Your task to perform on an android device: On the Coolblue app, look for the Impact Driver Drills under the Drill Type category.
Image 0: 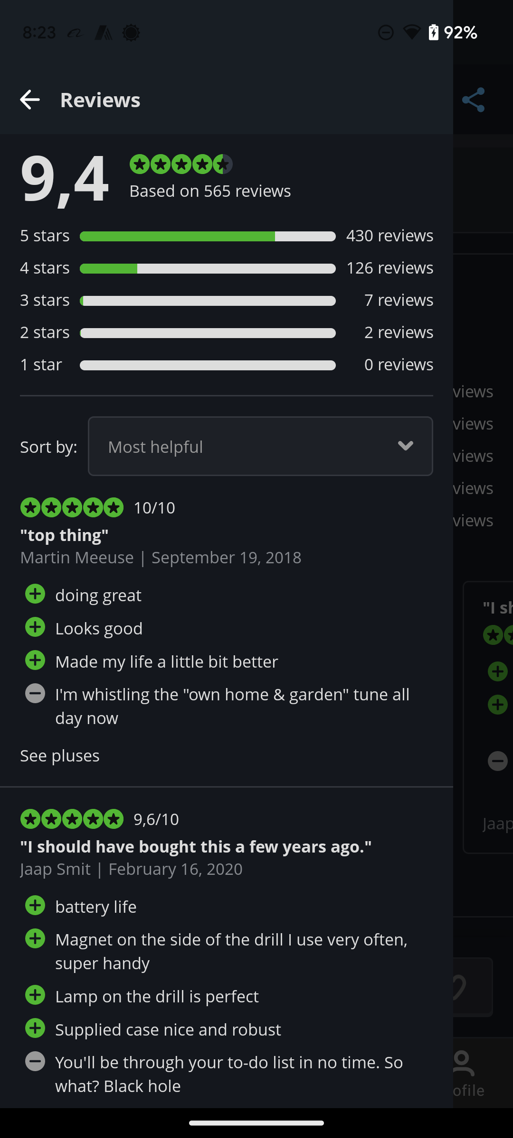
go back to the previous page
Step 0: press back button
Image 2: 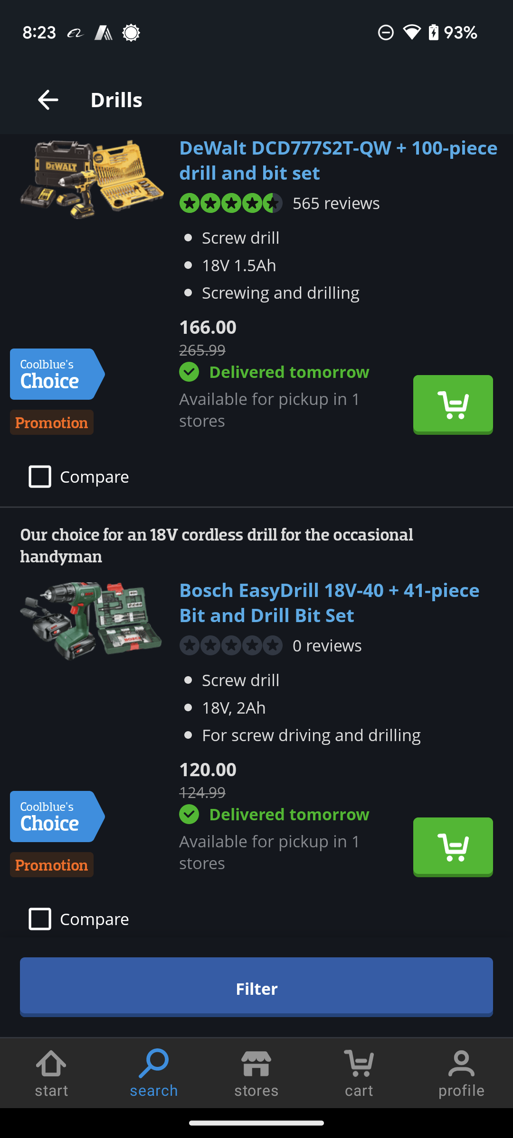
Click on the Filter option at the bottom of screen
Step 2: click (256, 987)
Image 3: 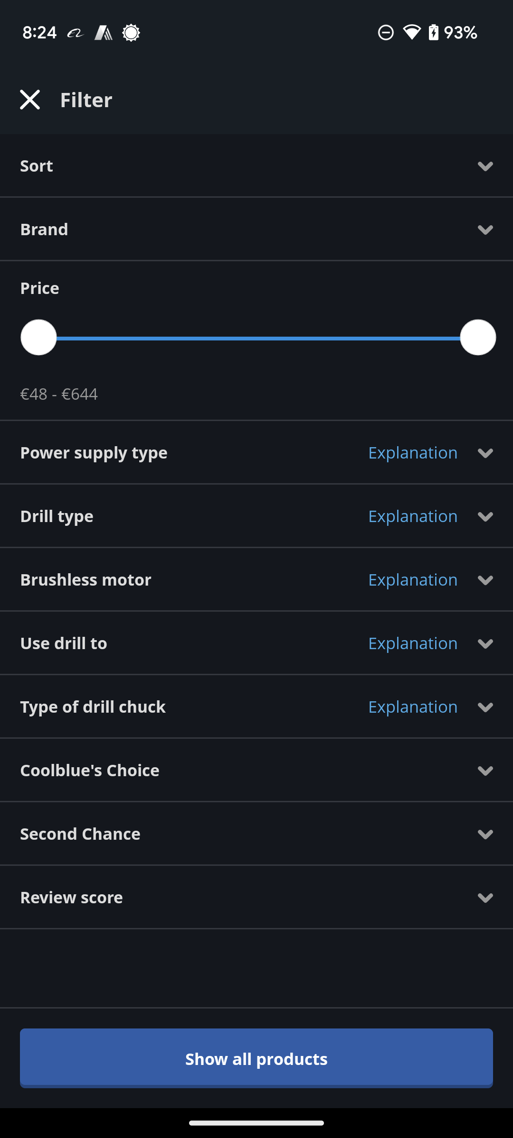
Click on the drop down icon of drill type
Step 3: click (482, 514)
Image 4: 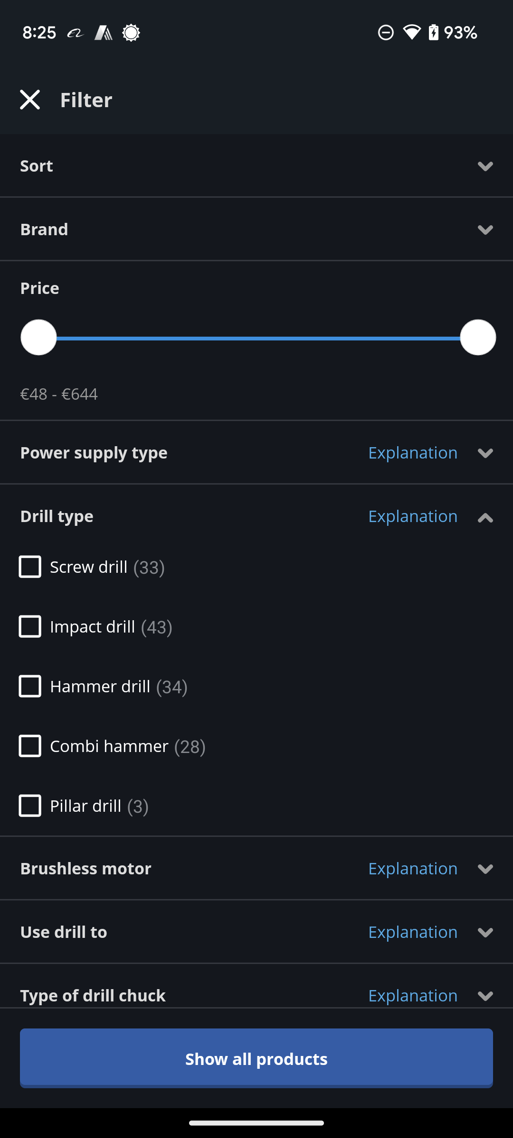
Click on the check box of Impact drill
Step 4: click (73, 626)
Image 5: 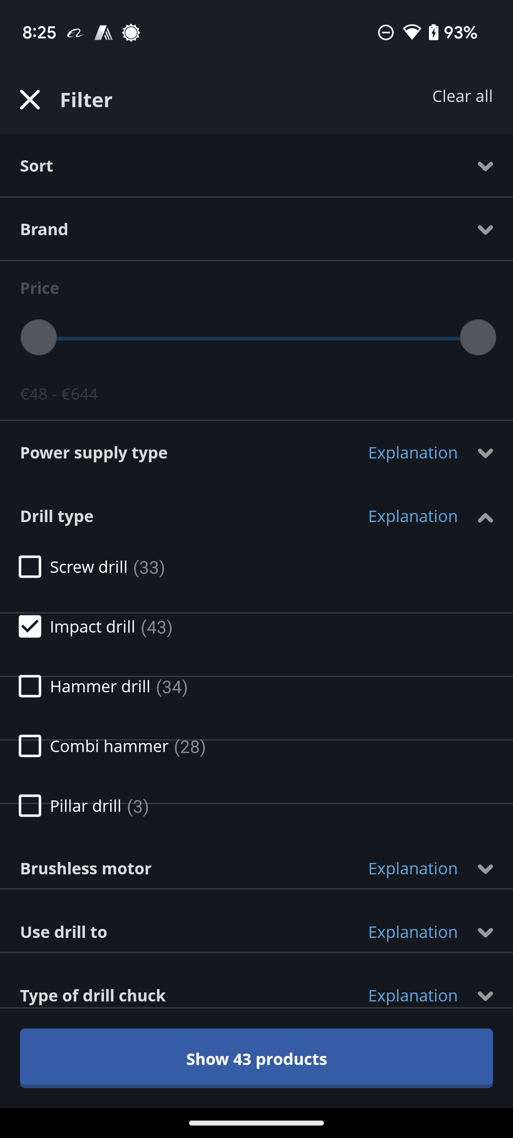
Click on Show 43 products
Step 5: click (256, 1058)